Your task to perform on an android device: In the Spotify app , Create a playlist titled as sad songs and add the first three songs from the Desi pop genre .
Image 0: 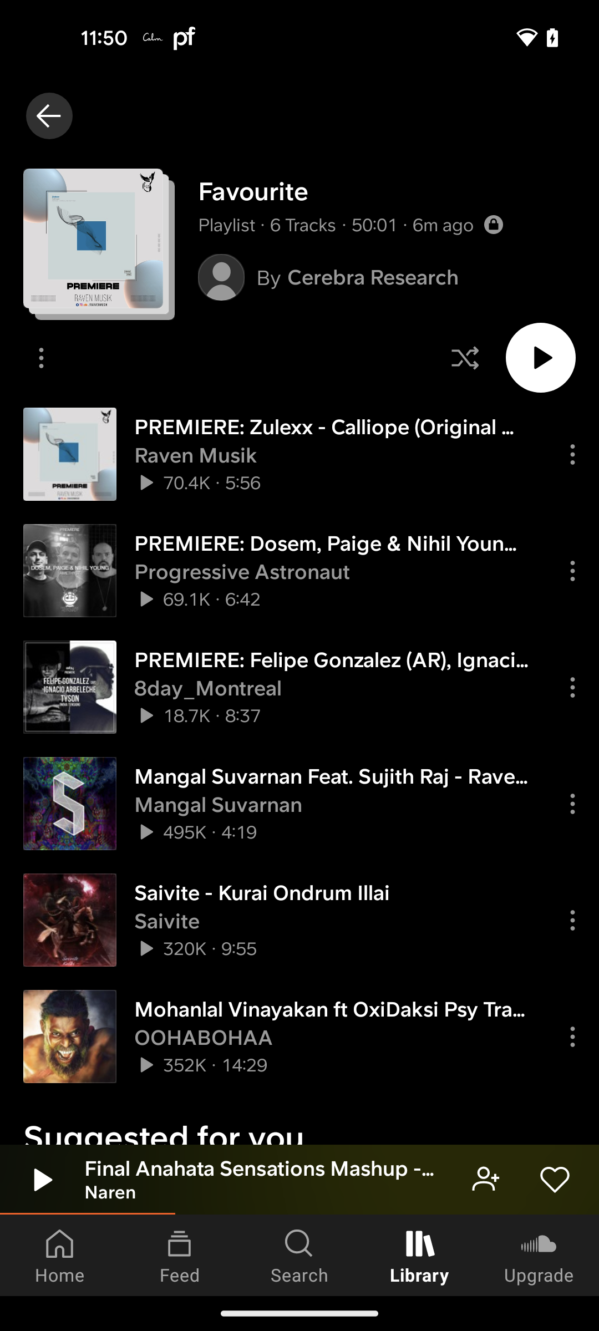
Open the Spotify app
Step 0: open app "Spotify"
Image 1: 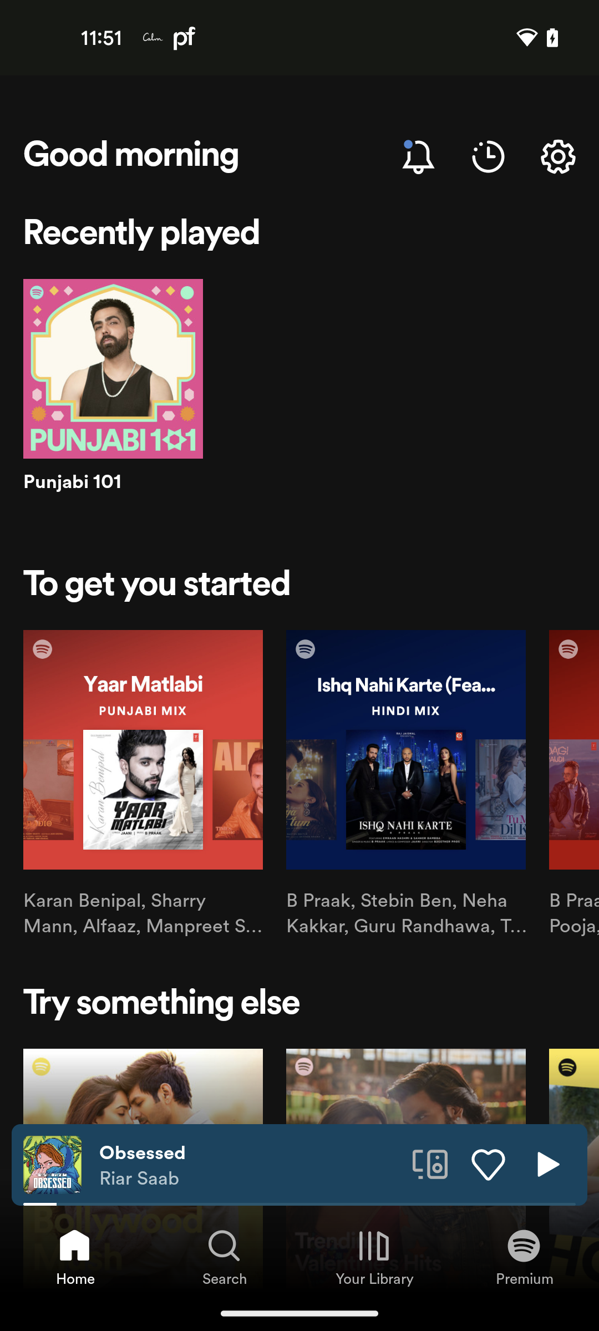
Go to the library section
Step 1: click (374, 1246)
Image 2: 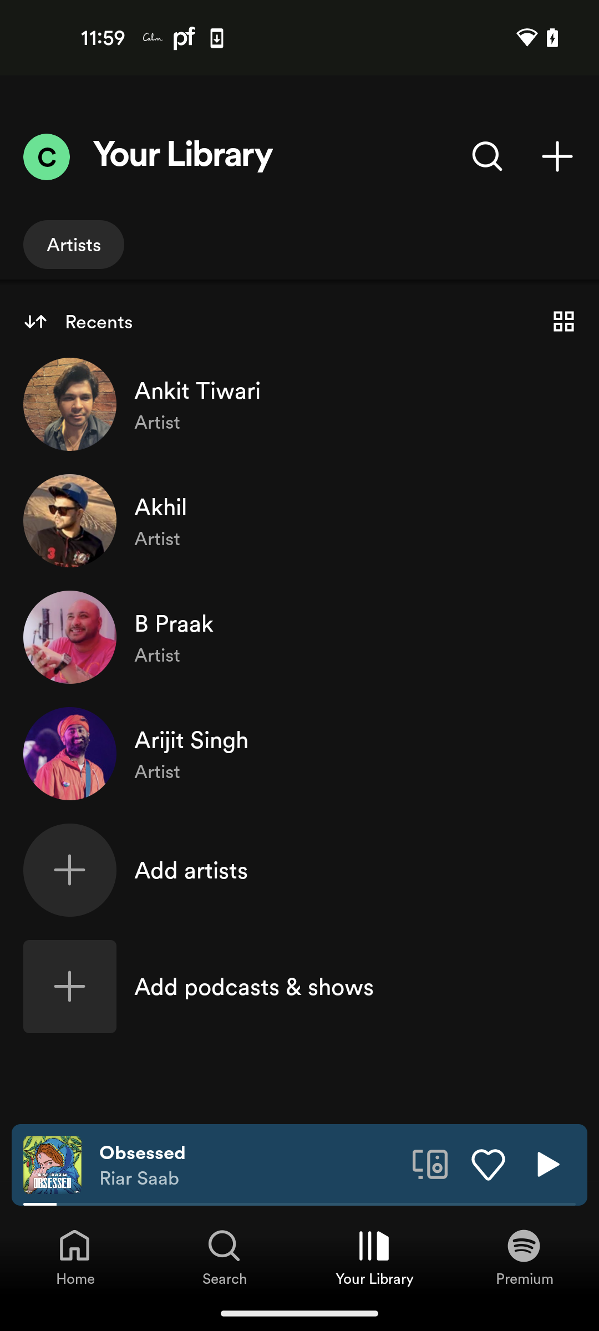
Click on the plus icon at the top right corner of the screen
Step 2: click (557, 156)
Image 4: 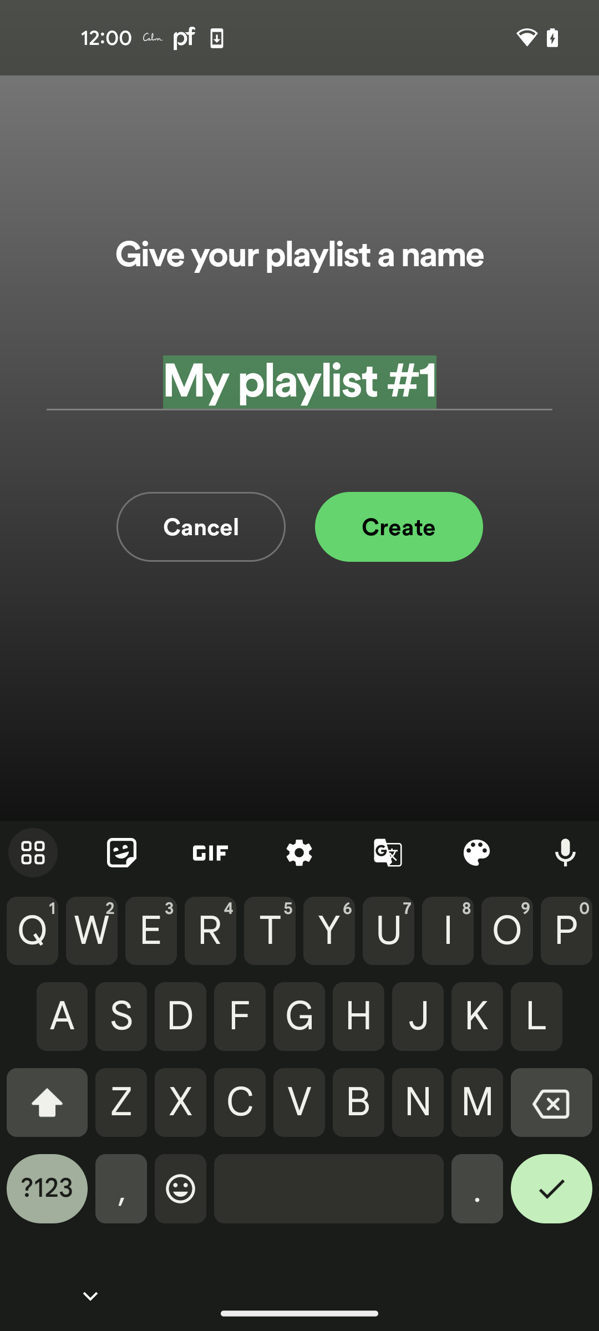
rename the playlist as sad songs 
Step 4: type "sad songs"
Image 6: 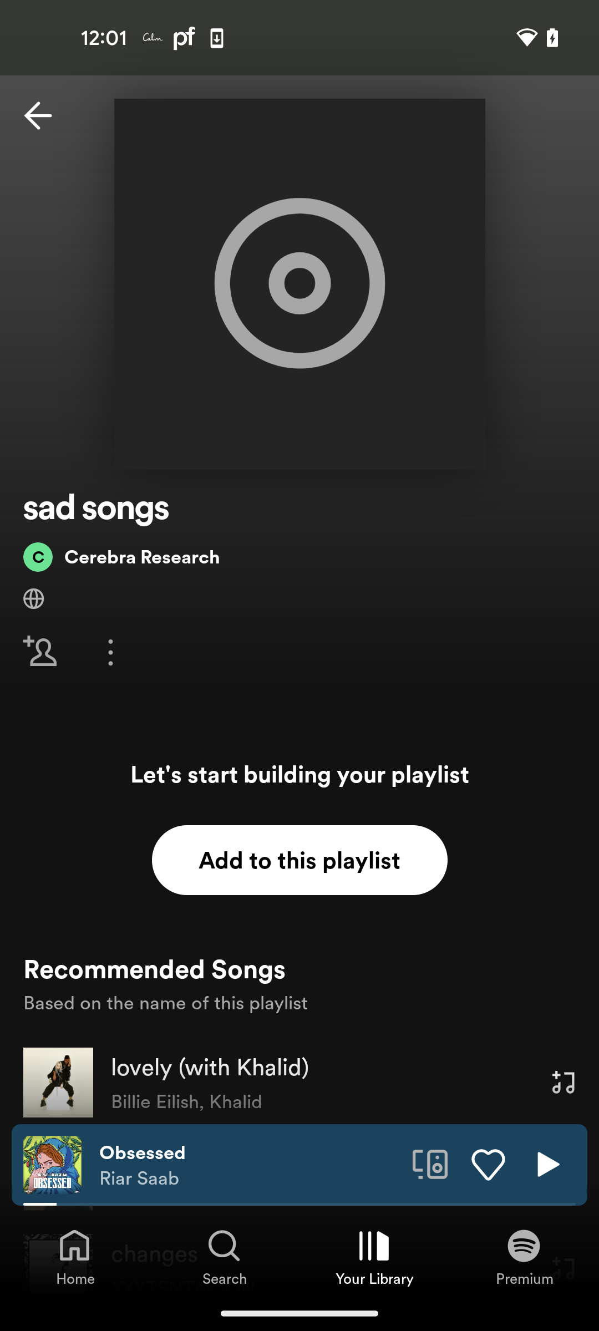
Click on Add to this playlist button
Step 6: click (299, 860)
Image 7: 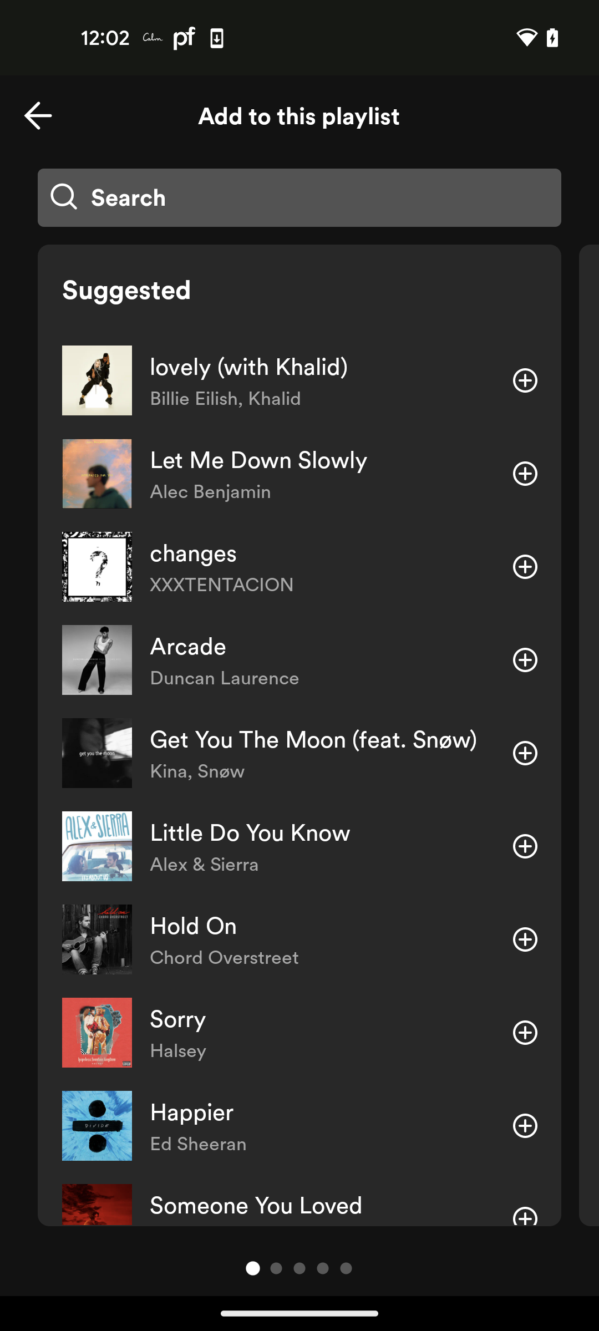
Swipe left the suggested category for Desi pop category
Step 7: scroll right
Image 8: 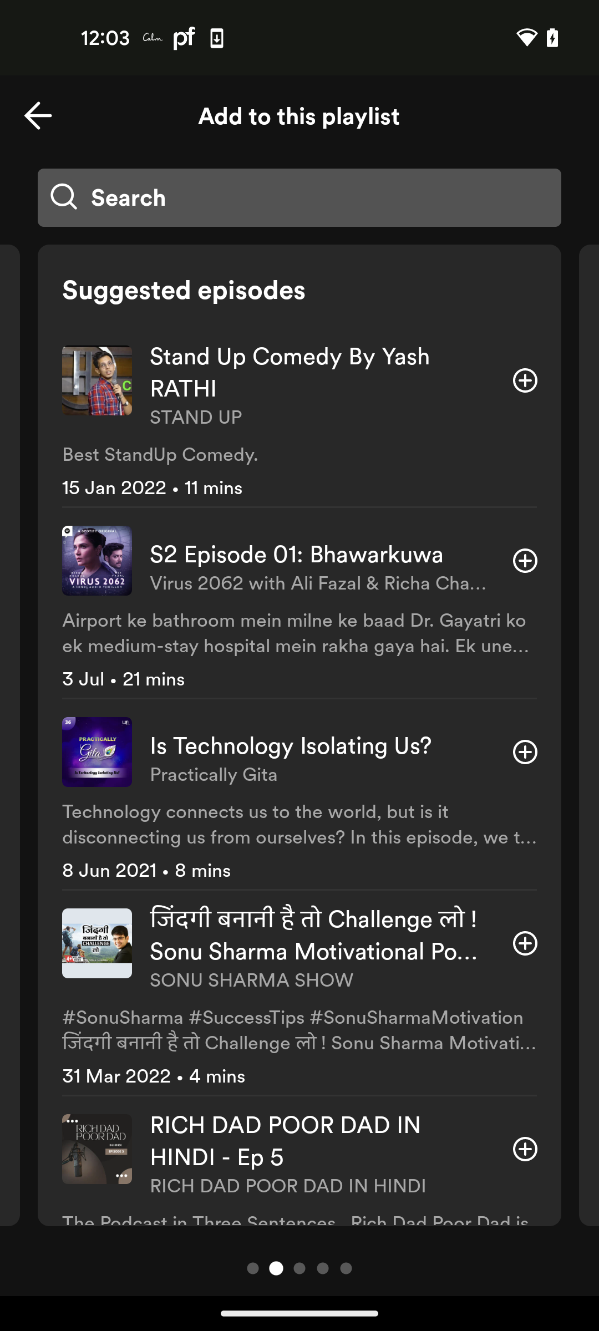
Swipe left the suggested category for Desi pop category
Step 8: scroll right
Image 9: 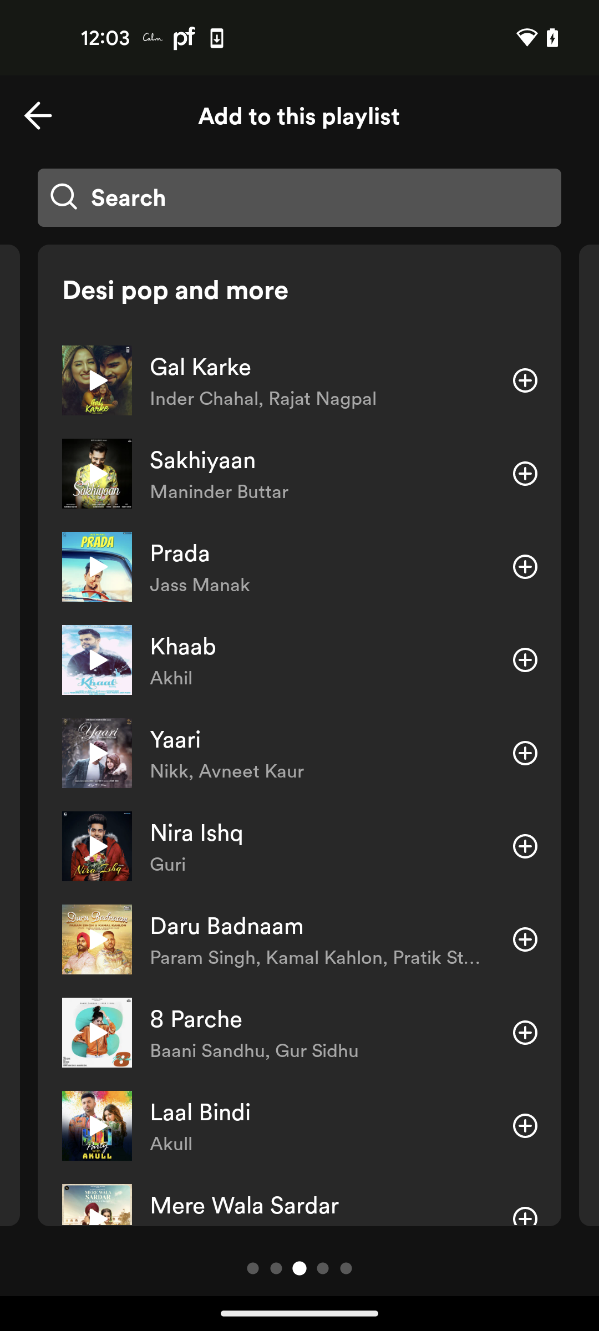
Add the first song to the playlist
Step 9: click (525, 380)
Image 10: 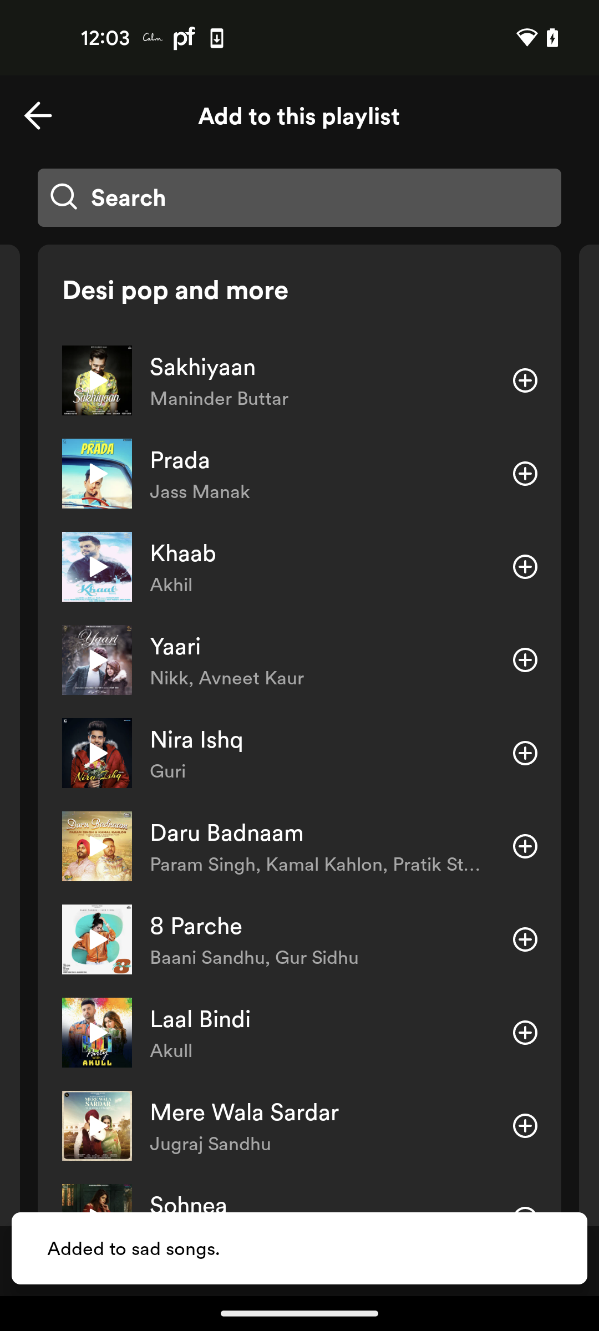
Add the first 2 songs to the playlist
Step 10: click (525, 380)
Image 11: 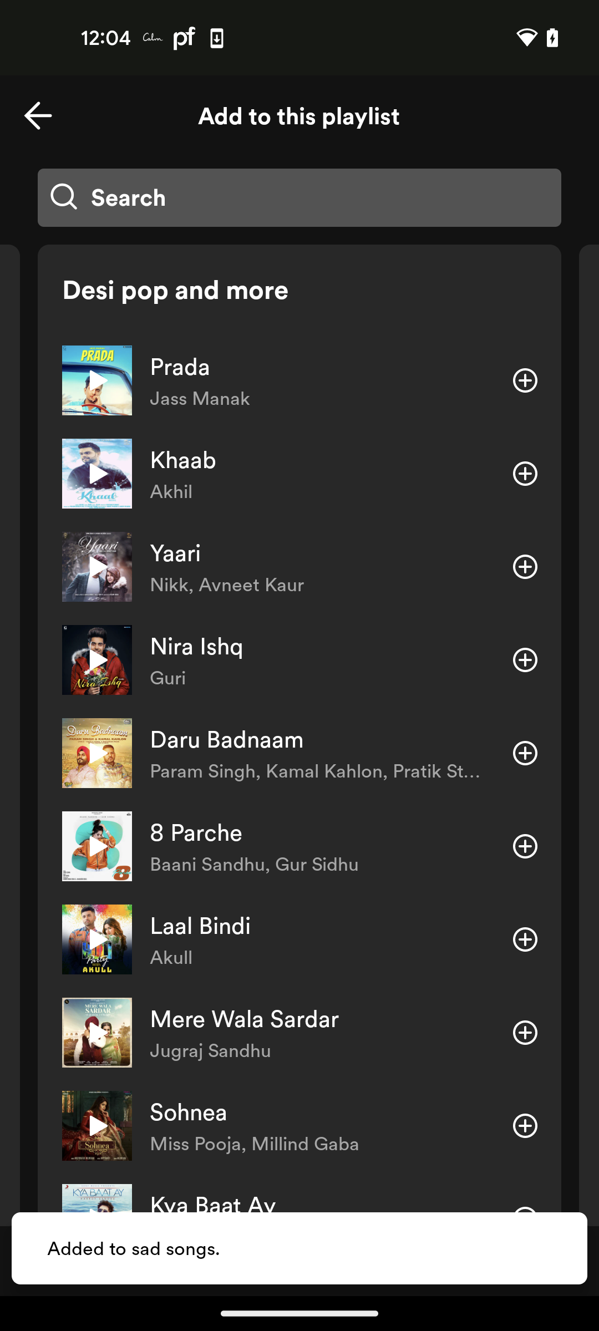
Add the first 2 songs to the playlist
Step 11: click (525, 380)